Your task to perform on an android device: Change the voice in general settings from Joanna to Brian in the SideChef app.
Image 0: 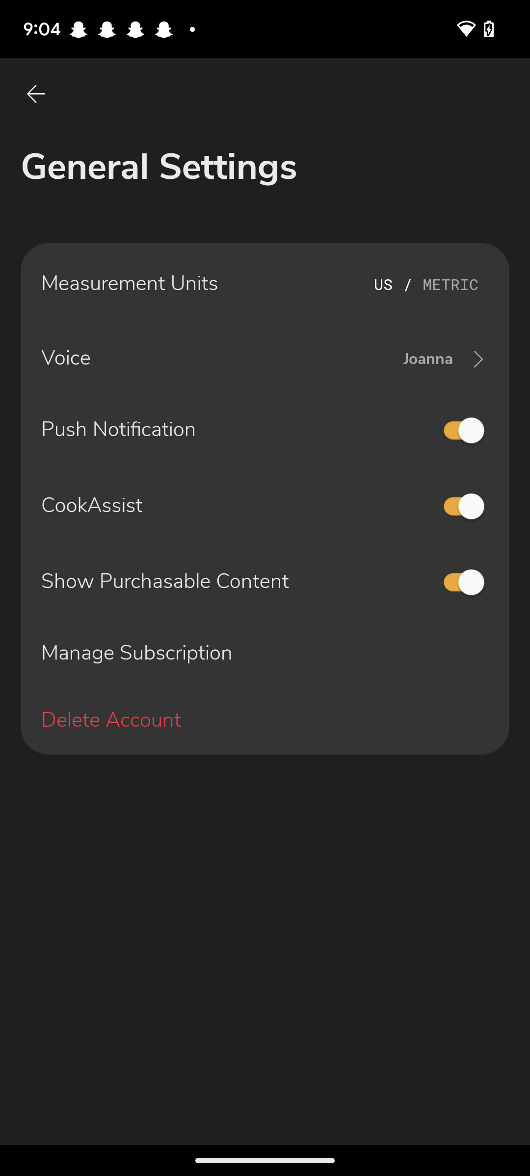
Click on voice on the left side of the screen.
Step 0: click (212, 359)
Image 1: 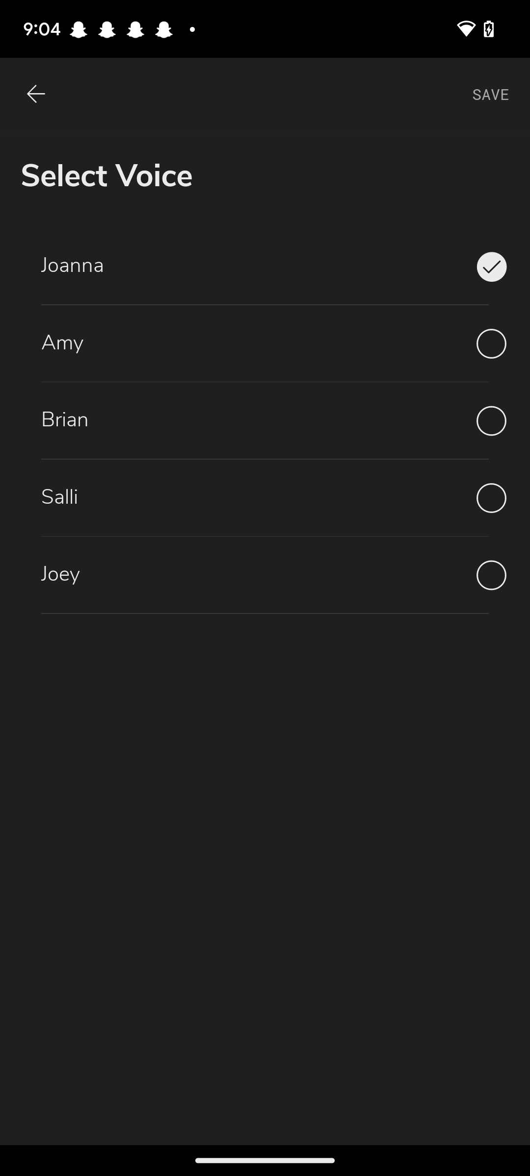
Click on the third checkbox on the right side of the screen.
Step 1: click (498, 427)
Image 2: 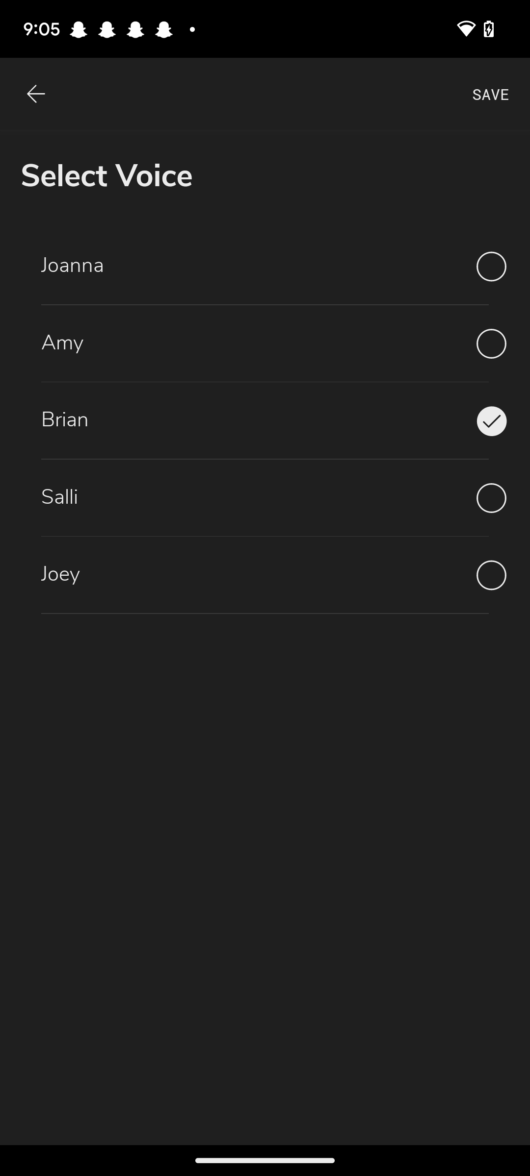
Click on Save at the top right corner of the screen.
Step 2: click (491, 94)